Your task to perform on an android device: View the complete estate planning guidebook details to evaluate and compare it with the other companies so that I can purchase it at a stable cost.
Image 0: 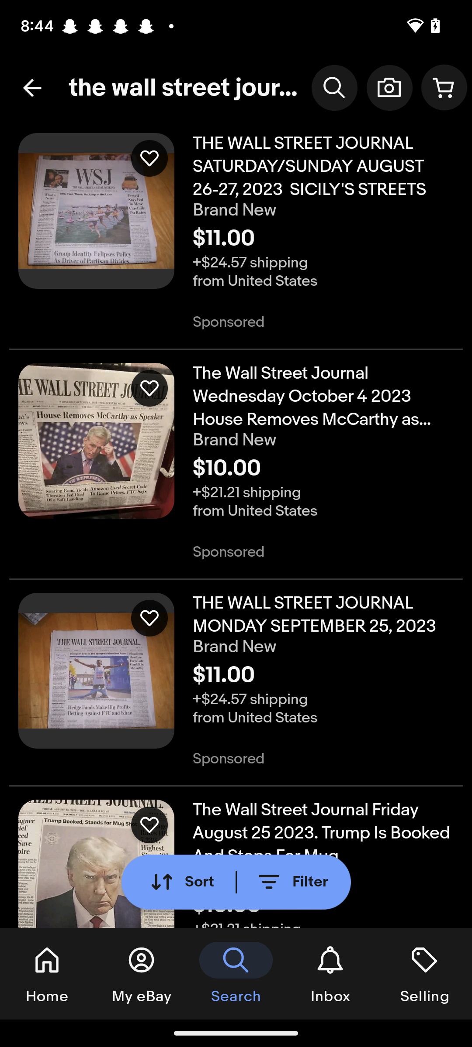
Scroll down
Step 0: scroll up
Image 1: 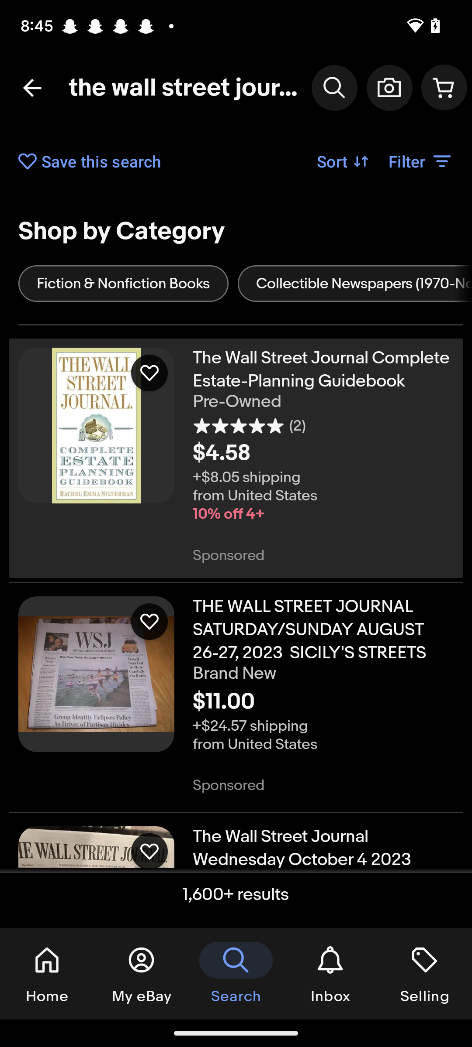
Click on the first image on the left side of the screen.
Step 1: click (26, 432)
Image 2: 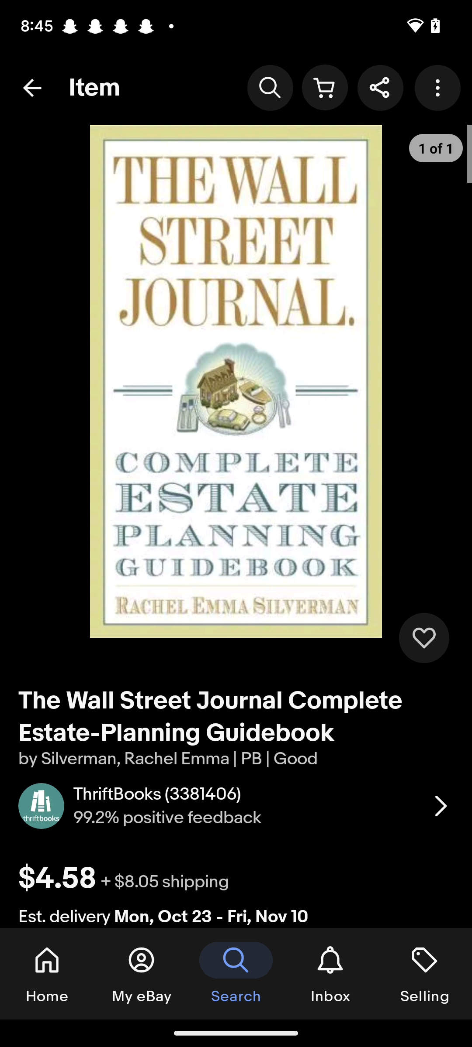
Scroll up
Step 2: scroll down
Image 3: 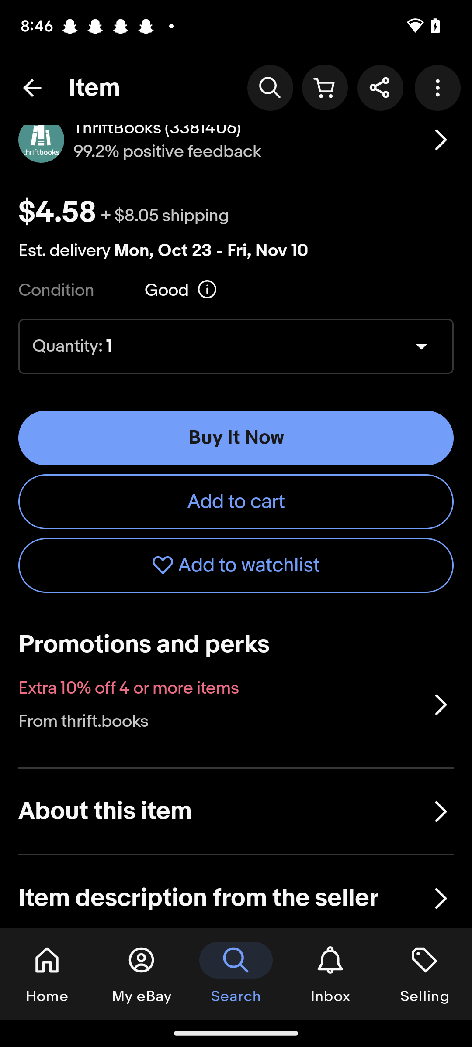
Scroll up
Step 3: scroll down
Image 4: 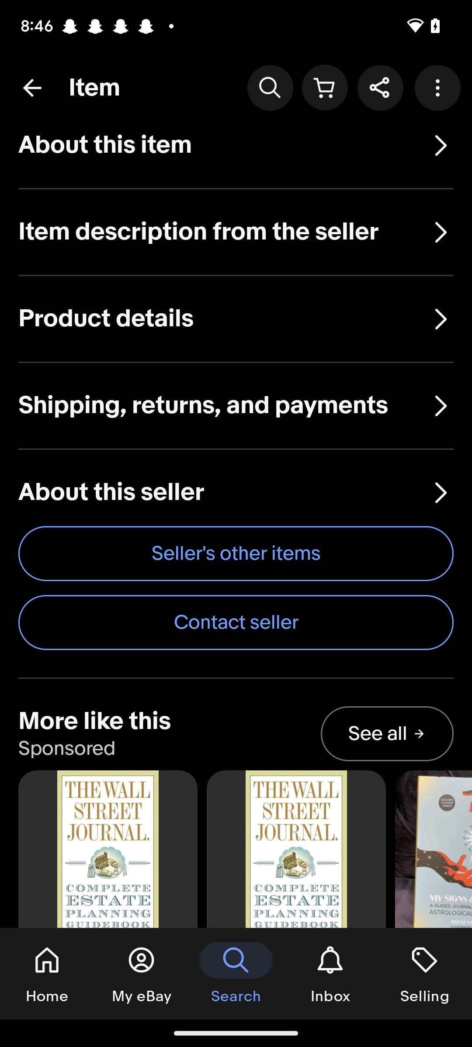
Click on product details on the left side of the screen.
Step 4: click (222, 318)
Image 5: 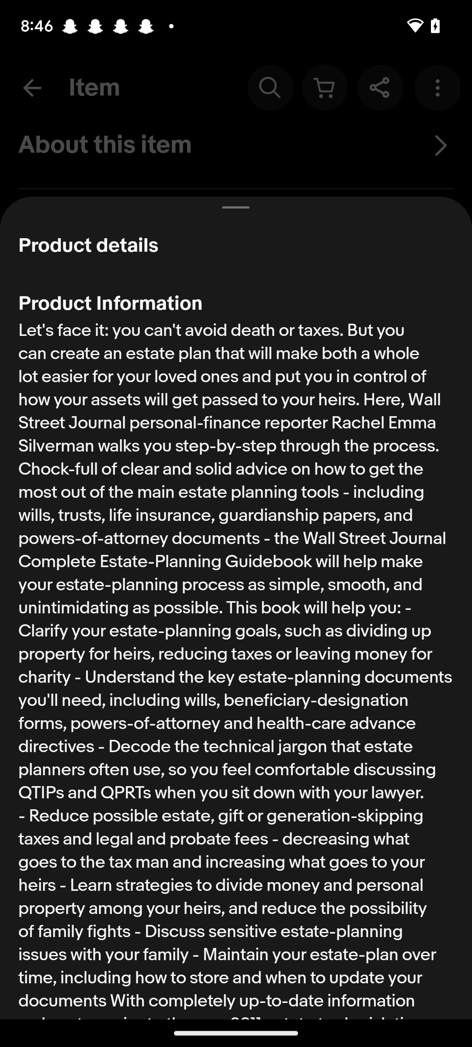
Scroll up
Step 5: scroll down
Image 6: 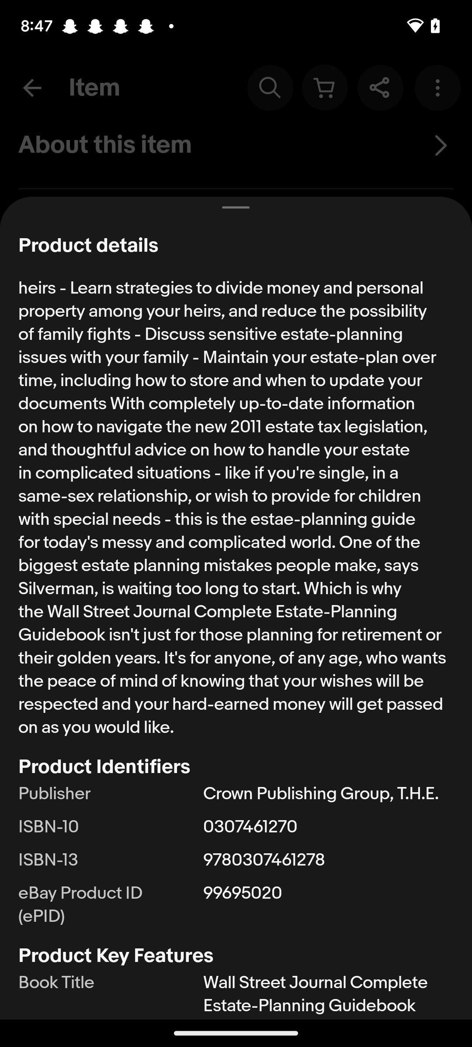
Scroll up
Step 6: scroll down
Image 7: 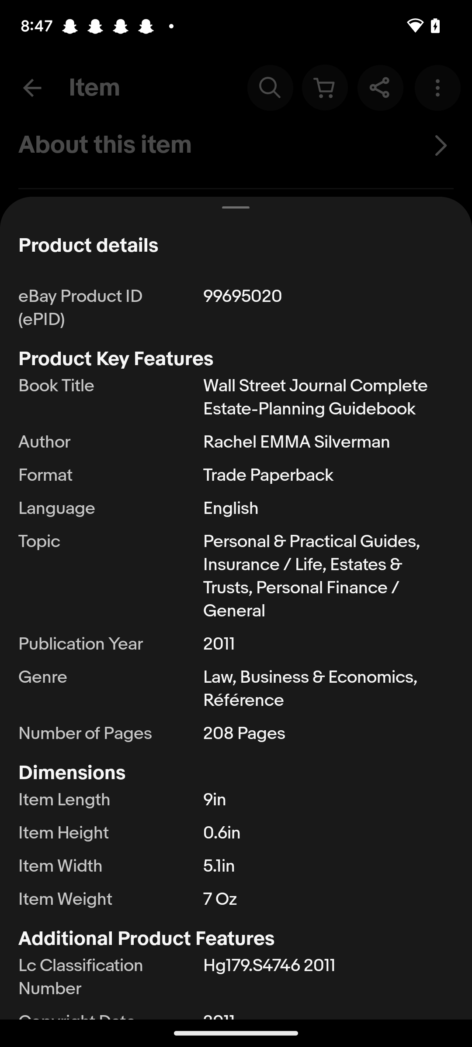
Scroll up
Step 7: scroll down